Your task to perform on an android device: Change the Category of HP desktop accessory to laptop accessory on the flipkart app. 
Image 0: 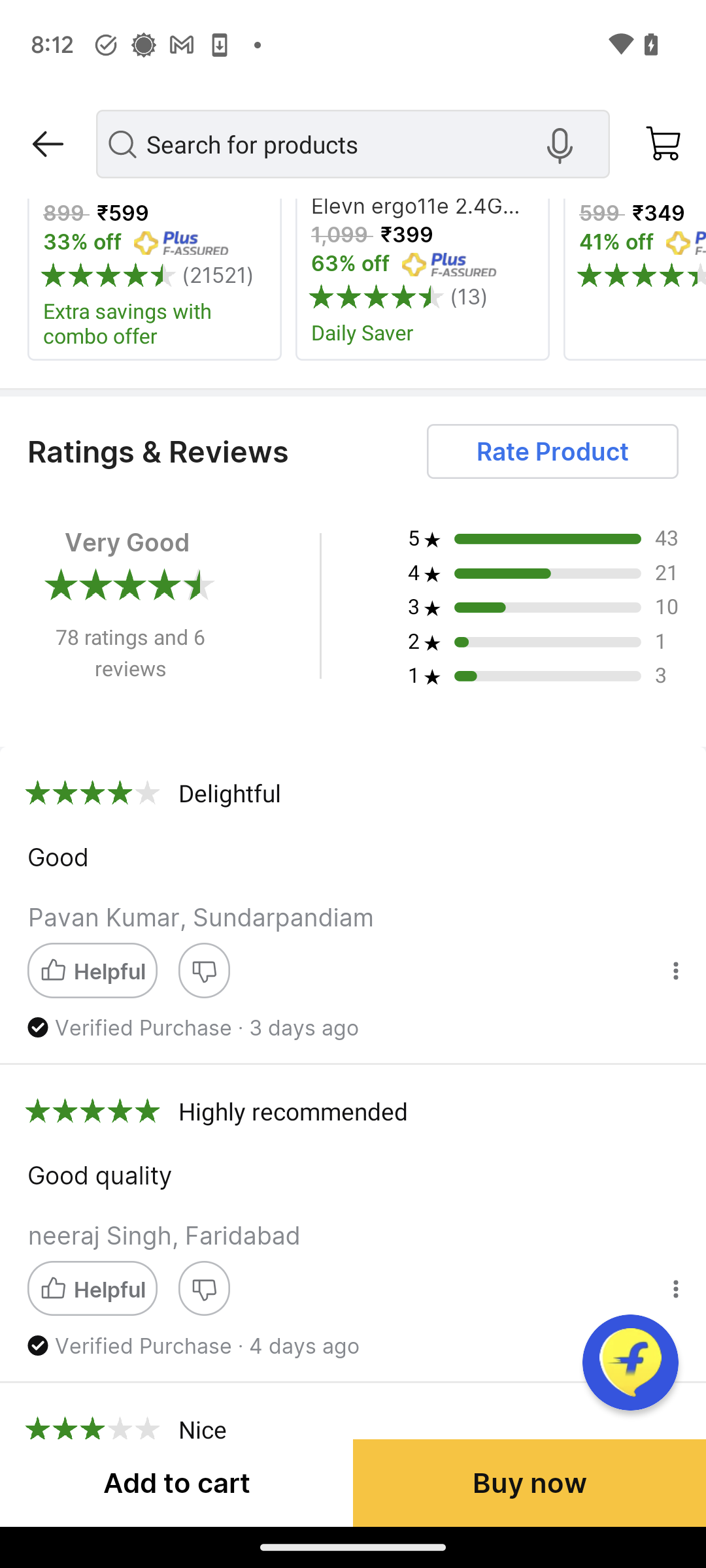
Go back.
Step 0: press back button
Image 1: 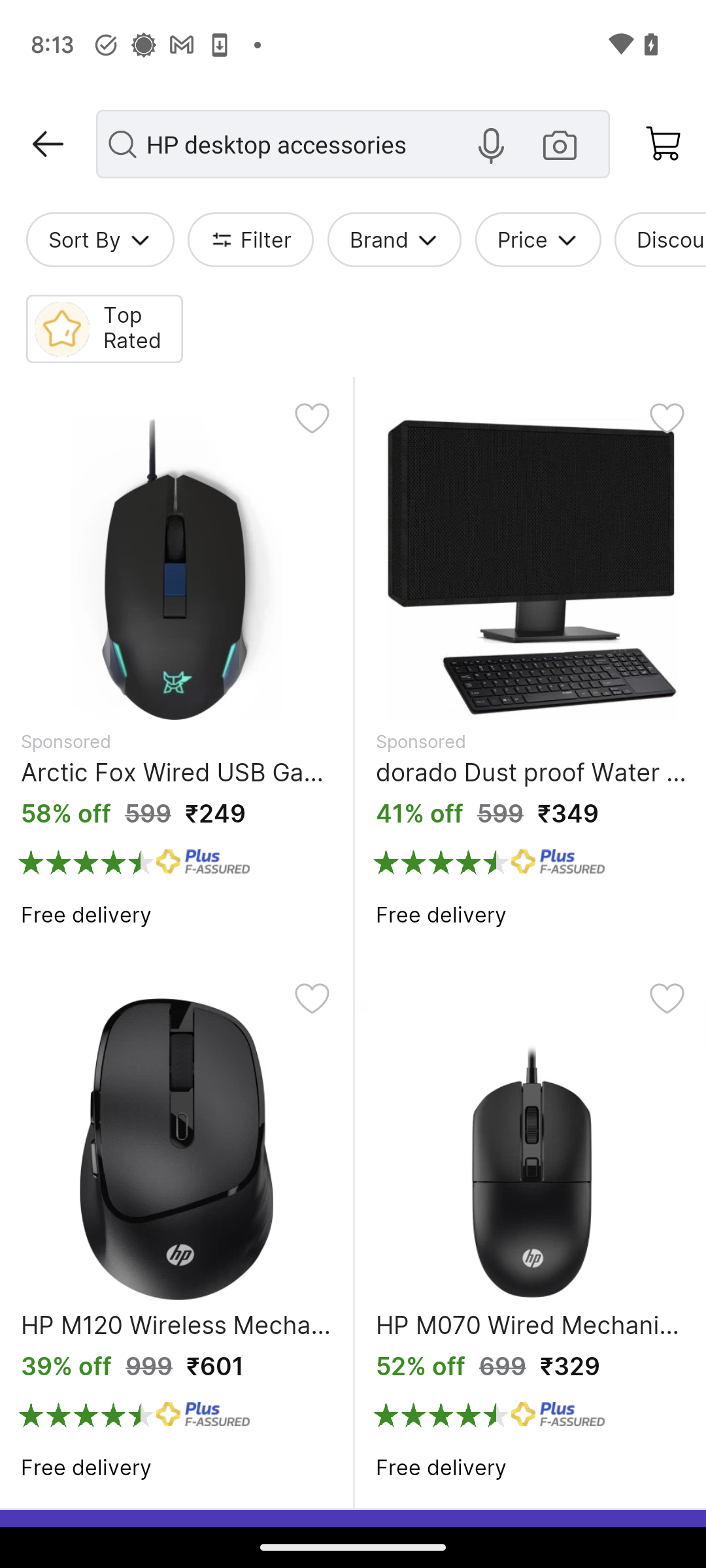
Click on the filter tab below the search bar.
Step 1: click (266, 240)
Image 2: 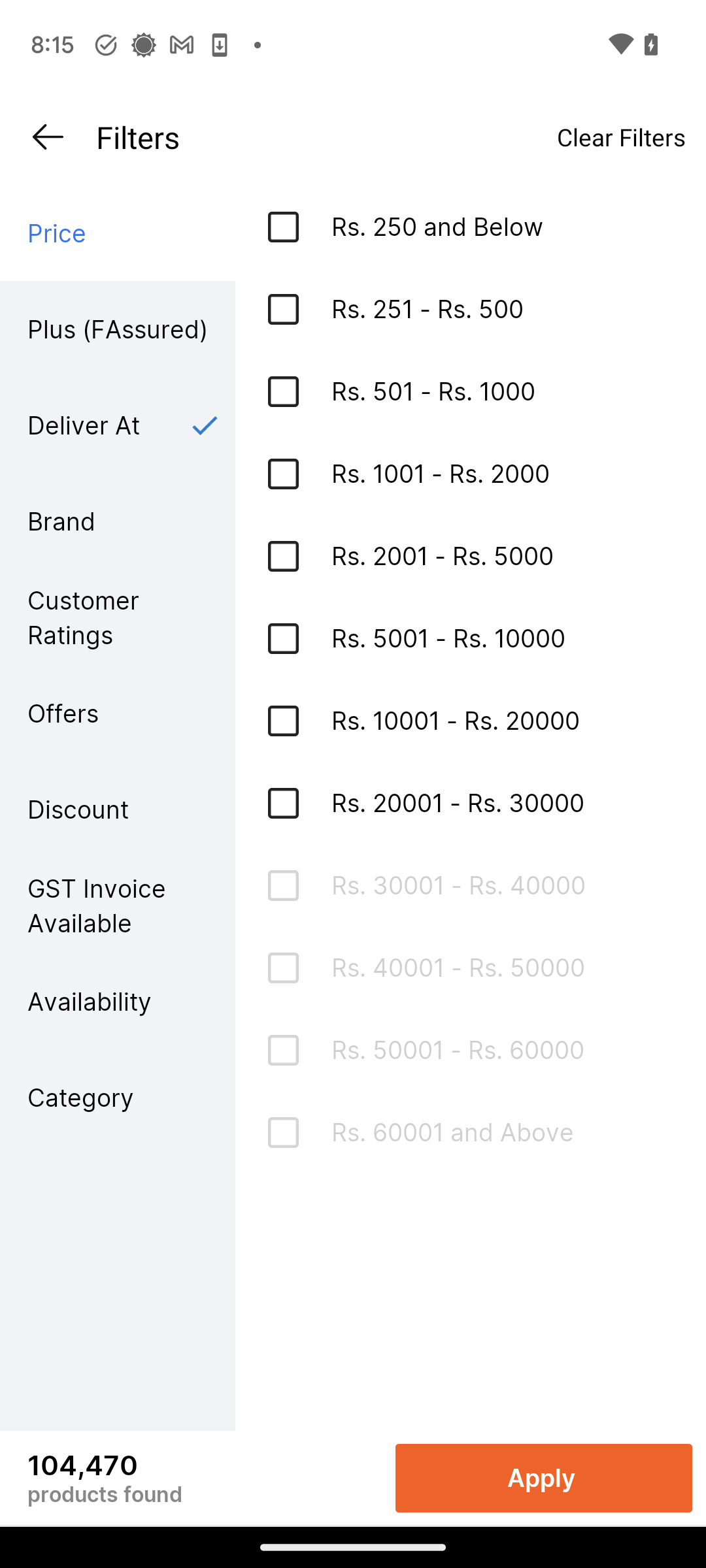
Click on the category tab.
Step 2: click (117, 1097)
Image 3: 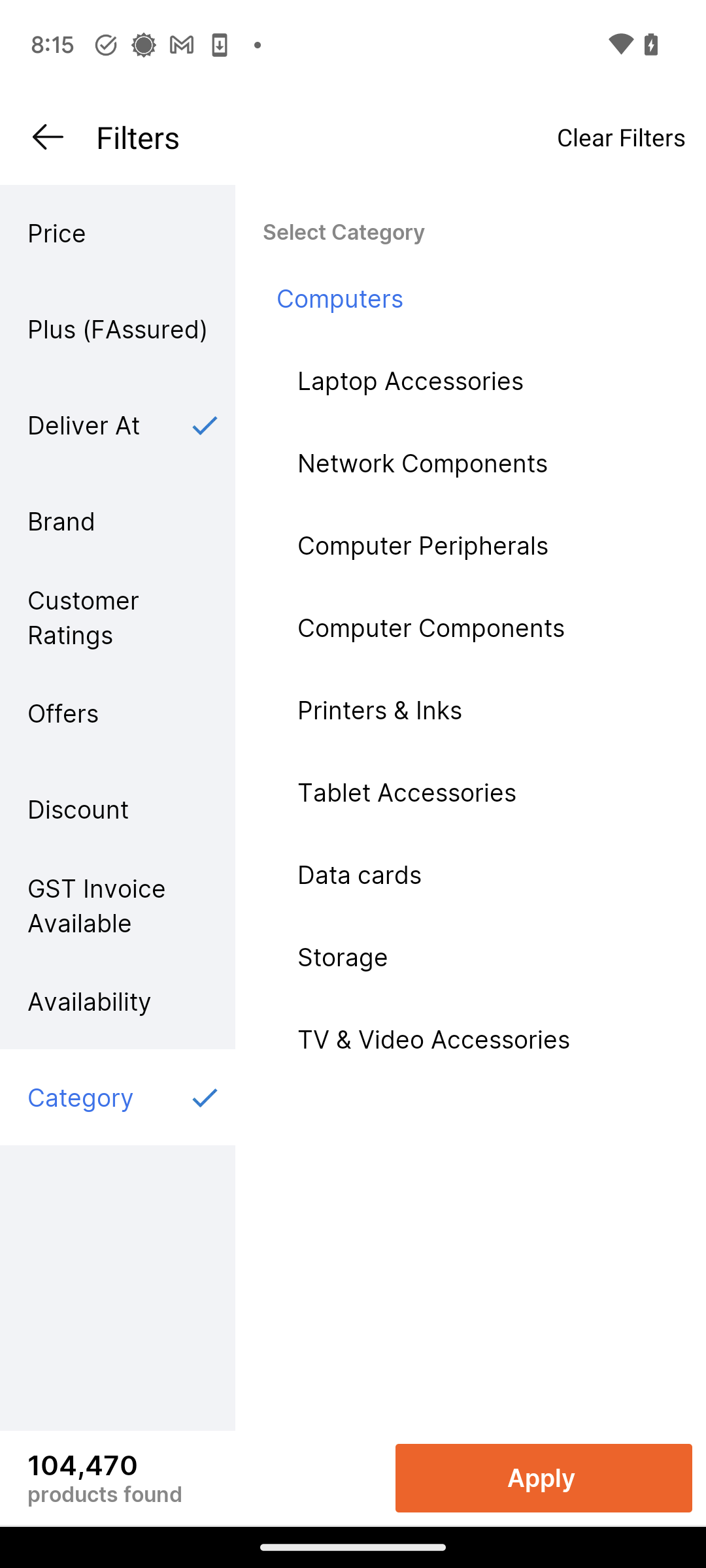
Click on the Laptop Accessories tab.
Step 3: click (485, 380)
Image 4: 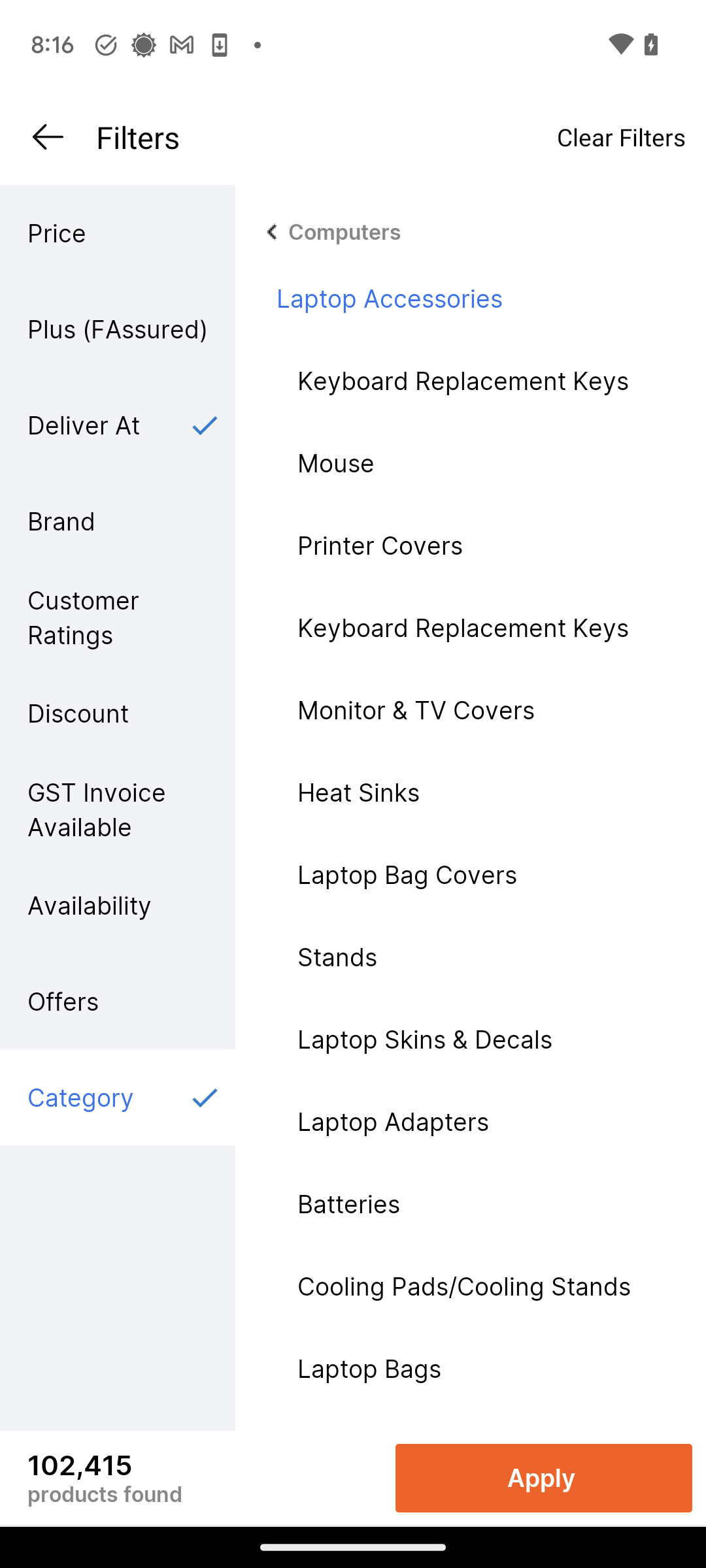
Click on the Apply tab at the bottom of the screen.
Step 4: click (544, 1478)
Image 5: 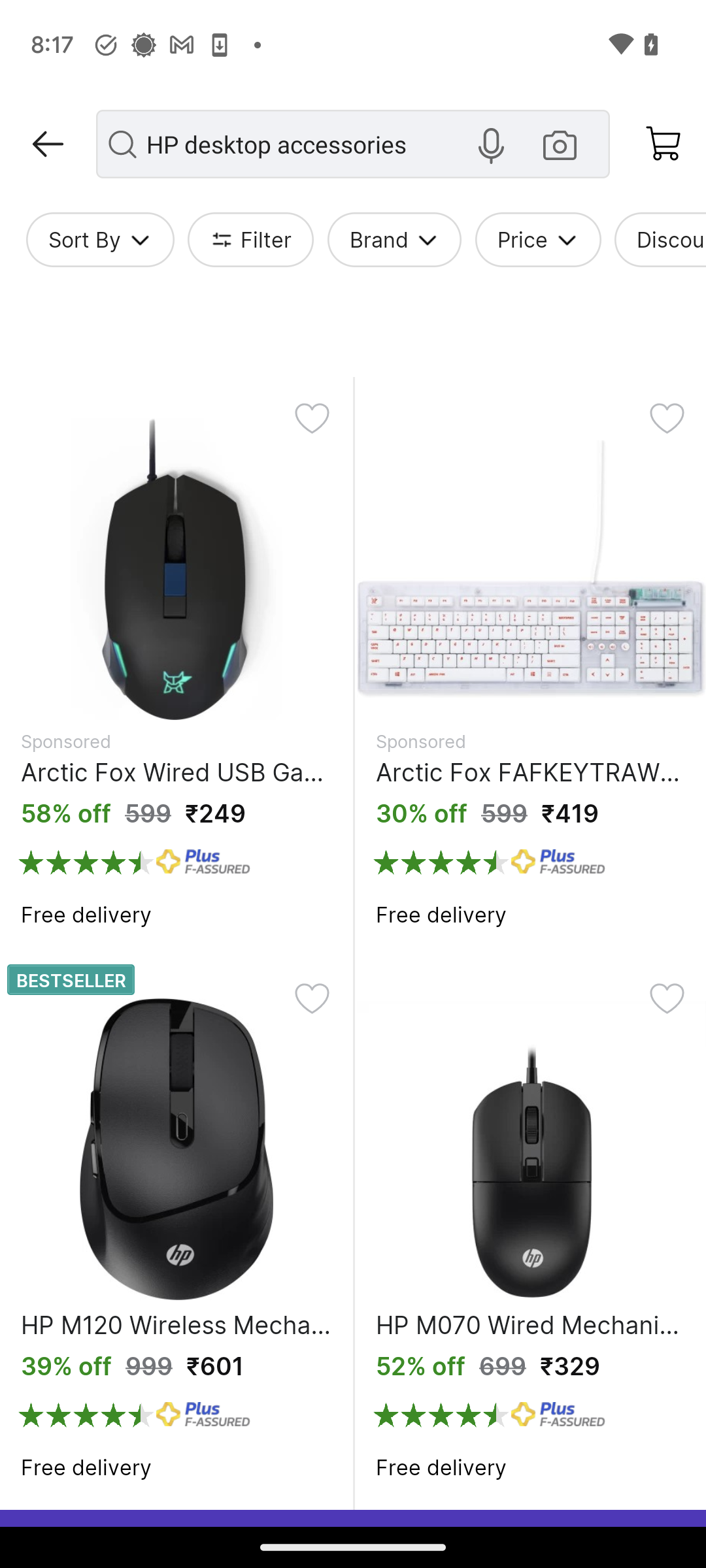
Click on the Apply tab at the bottom of the screen.
Step 5: wait